Your task to perform on an android device: In order to compare exchange rates in QAR to USD using the XE app, I need to know how much 900 Qatari Riyals will be converted to US dollars.
Image 2: 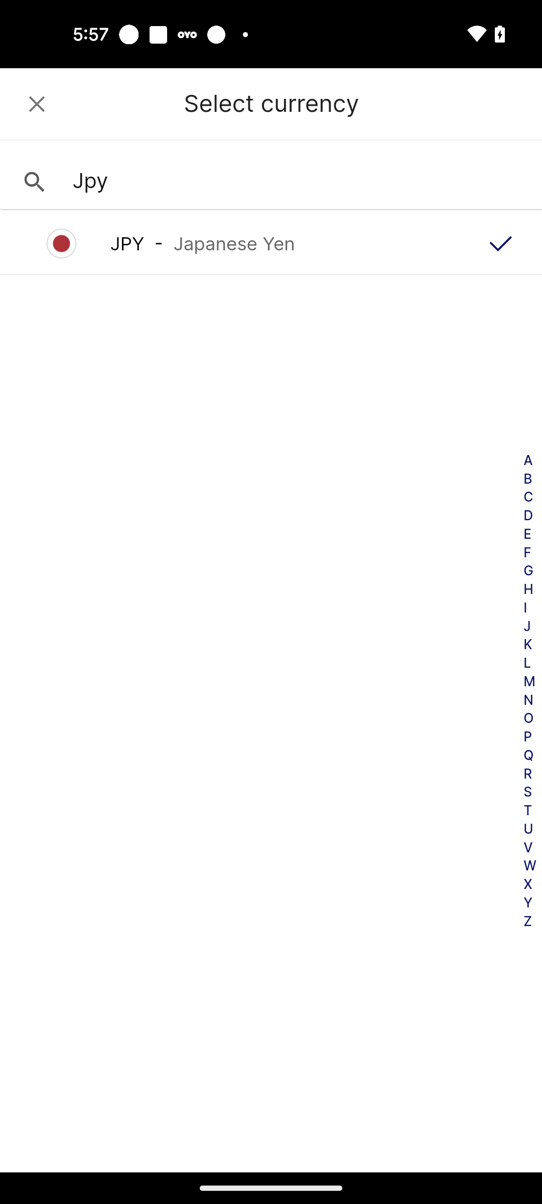
Click on the search bar
Step 2: click (198, 181)
Image 3: 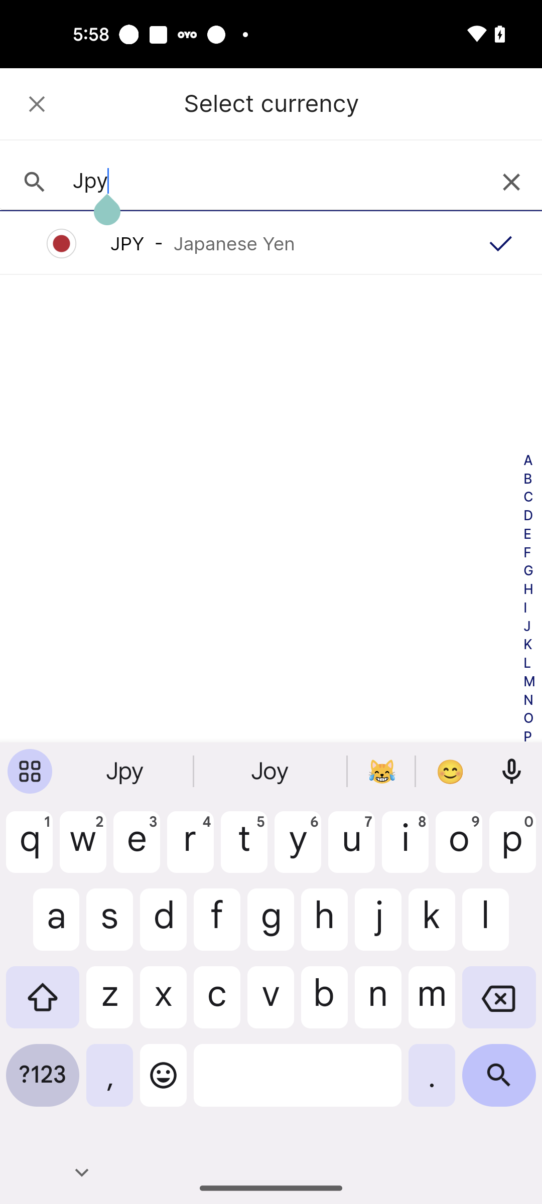
Clear the search bar
Step 3: click (272, 181)
Image 4: 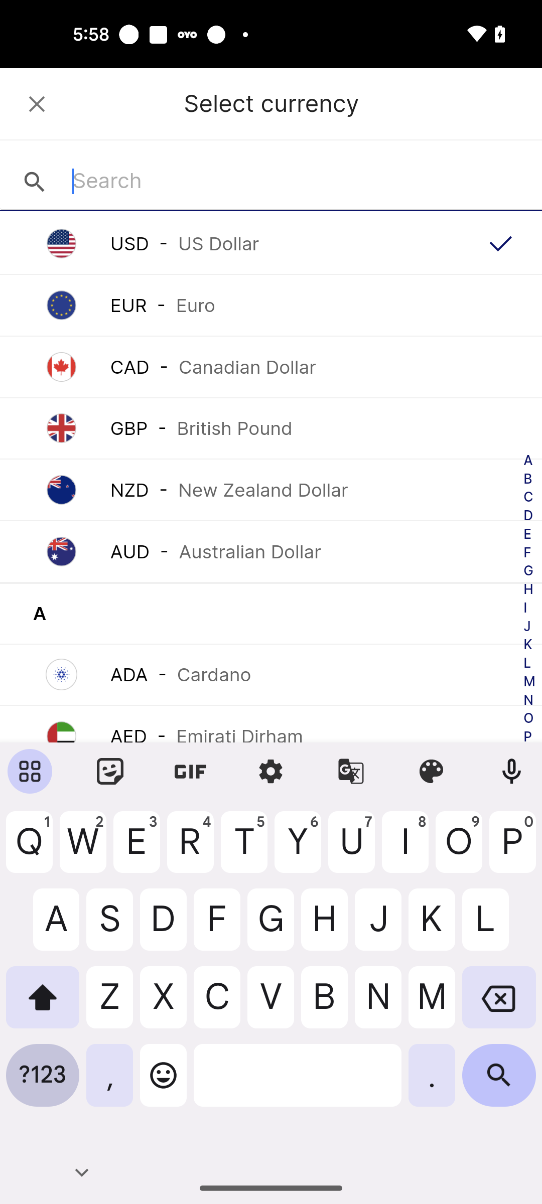
Search for QAR currency
Step 4: type "QAR"
Image 5: 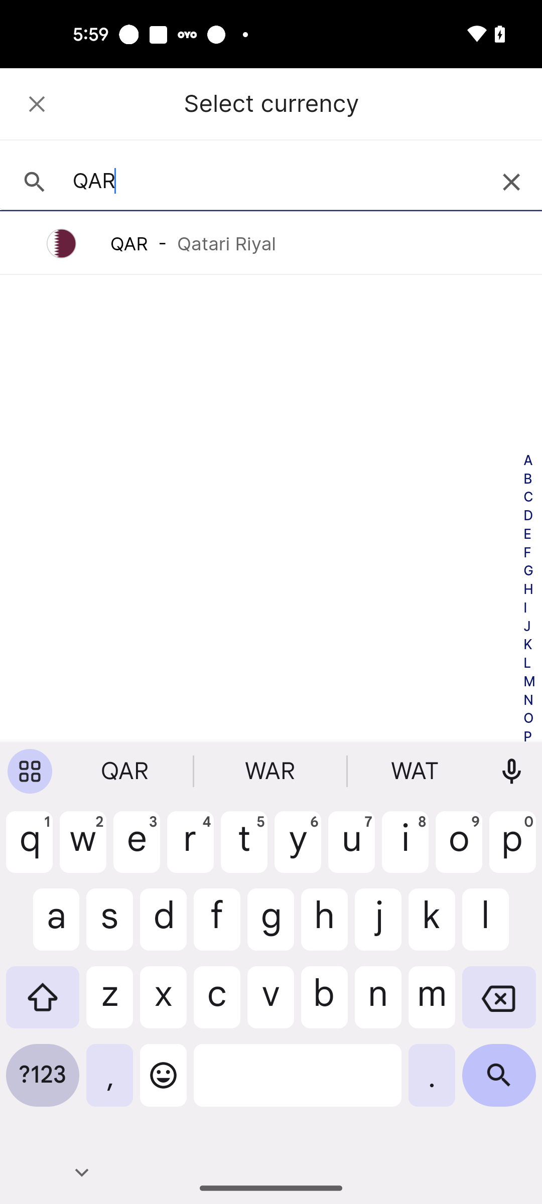
Select the QAR currency
Step 5: click (270, 243)
Image 6: 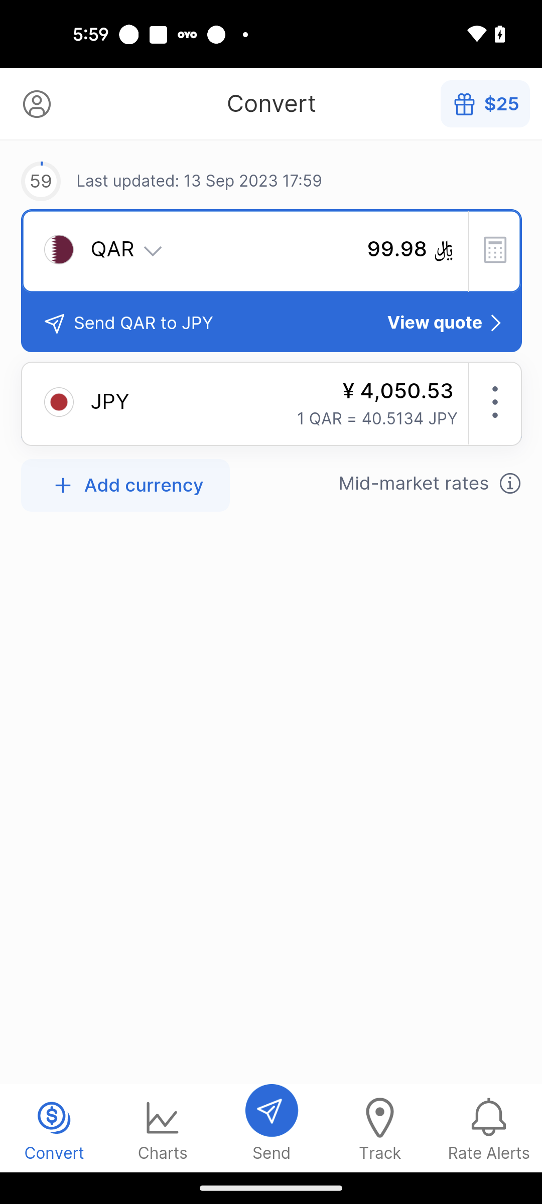
Click on the JPY currency section
Step 6: click (272, 410)
Image 8: 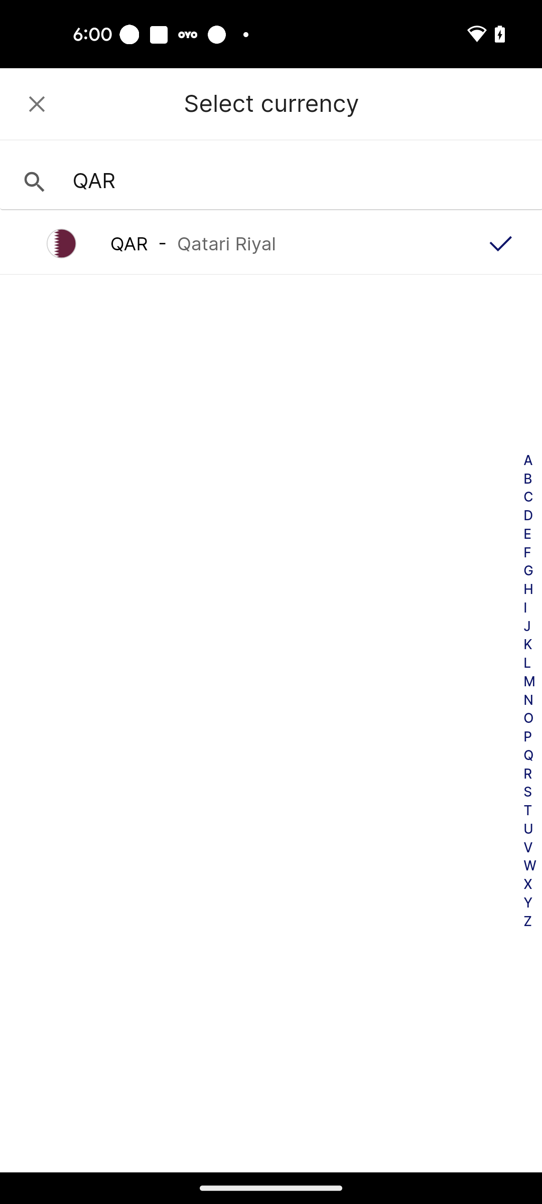
Click on the search bar
Step 8: click (198, 181)
Image 9: 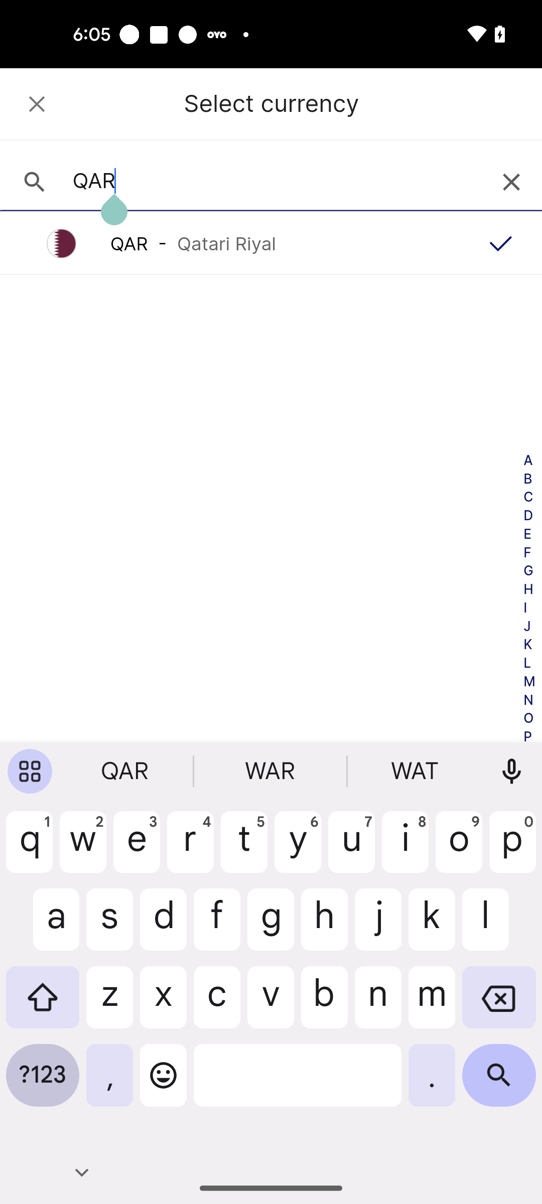
Clear the search bar
Step 9: click (272, 181)
Image 10: 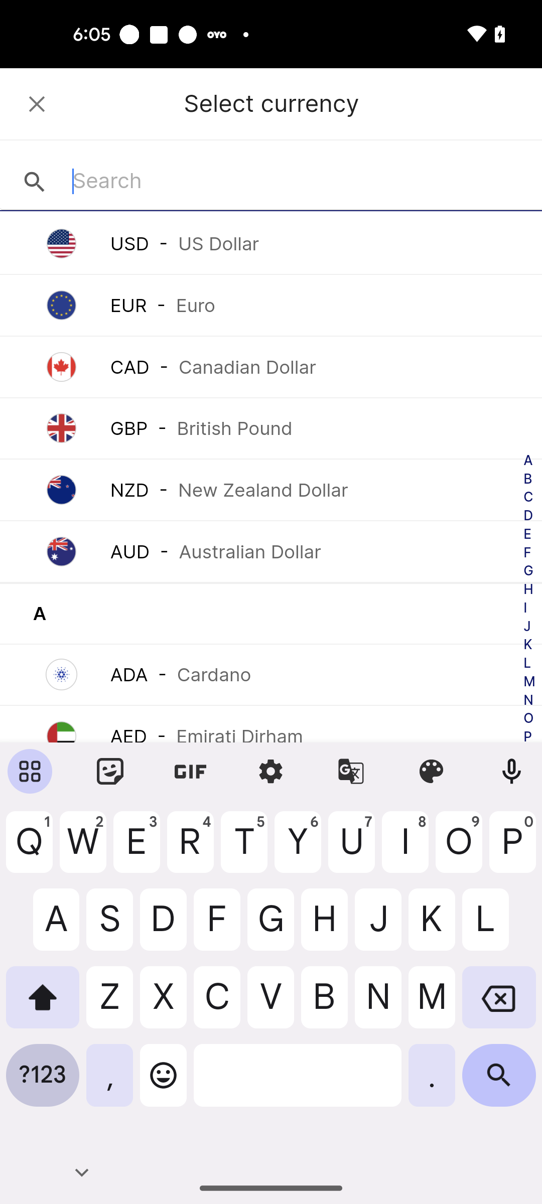
Search for USD currency
Step 10: type "USD"
Image 11: 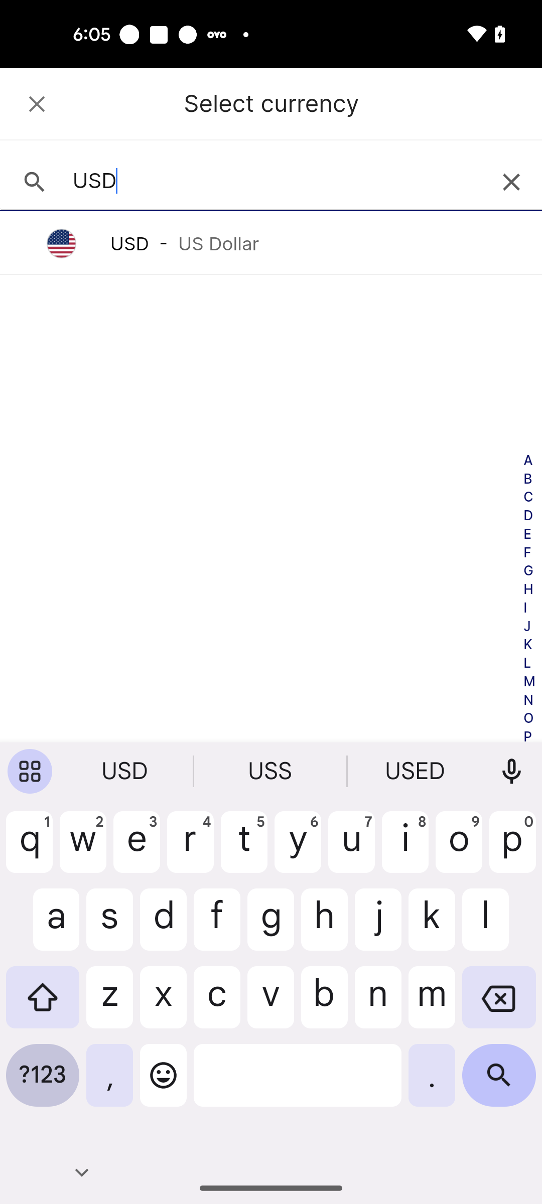
Select the USD currency
Step 11: click (270, 243)
Image 12: 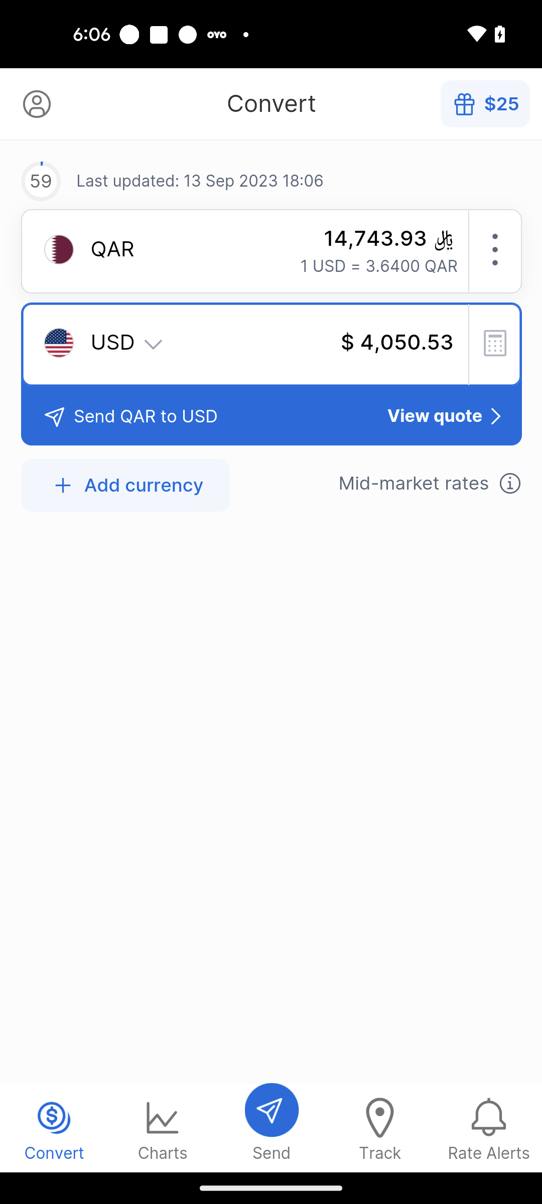
Click on the QAR currency section
Step 12: click (272, 257)
Image 13: 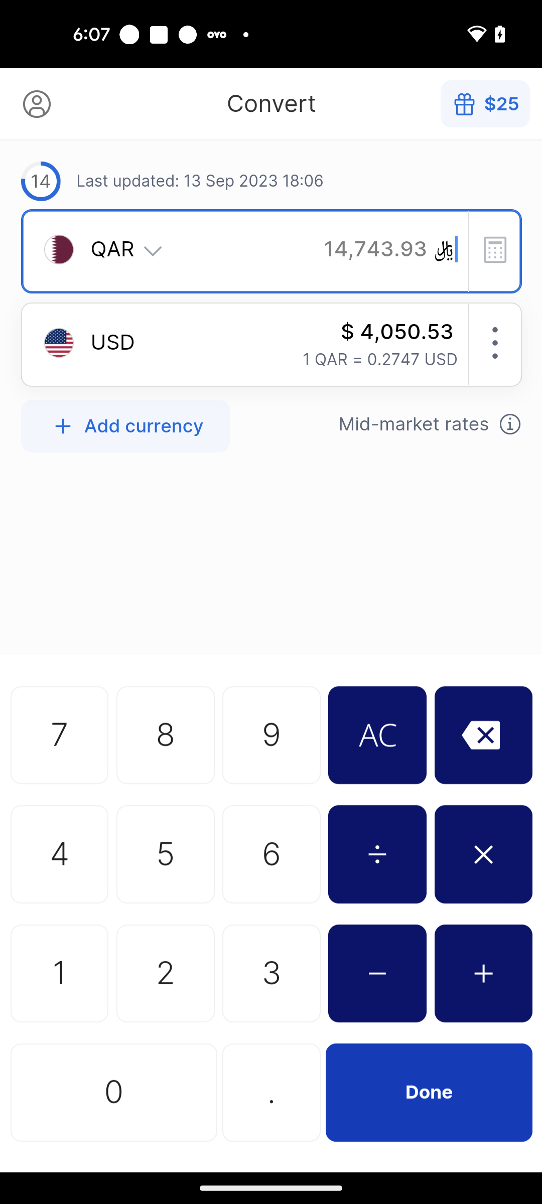
Enter the 900 Qatari Riyals
Step 13: click (272, 621)
Image 14: 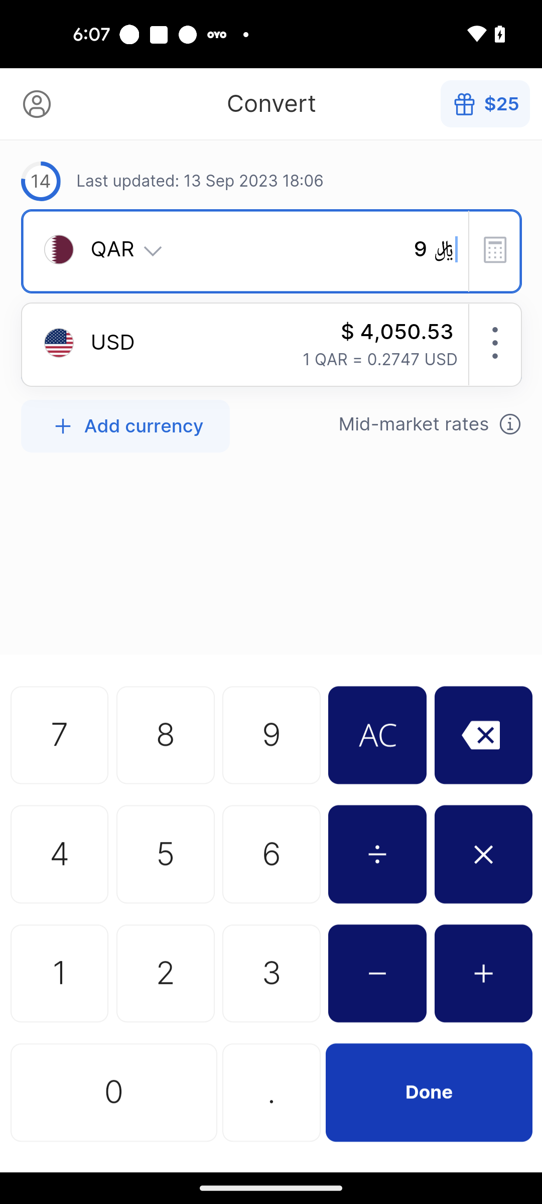
Enter the 900 Qatari Riyals
Step 14: click (163, 1128)
Image 16: 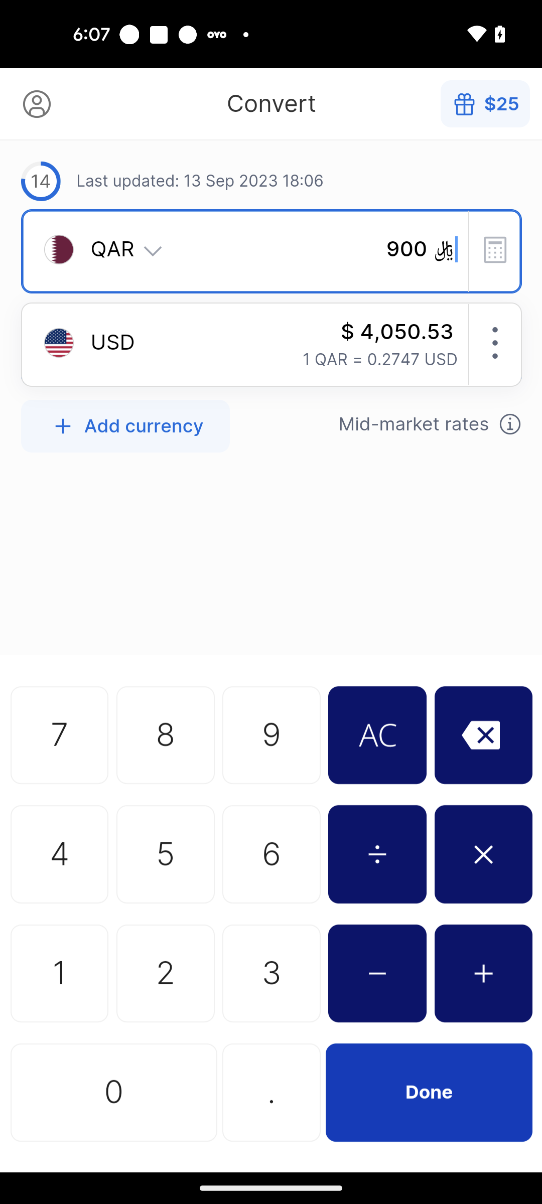
Click on the Done button at the bottom right corner of the screen
Step 16: click (429, 1092)
Image 17: 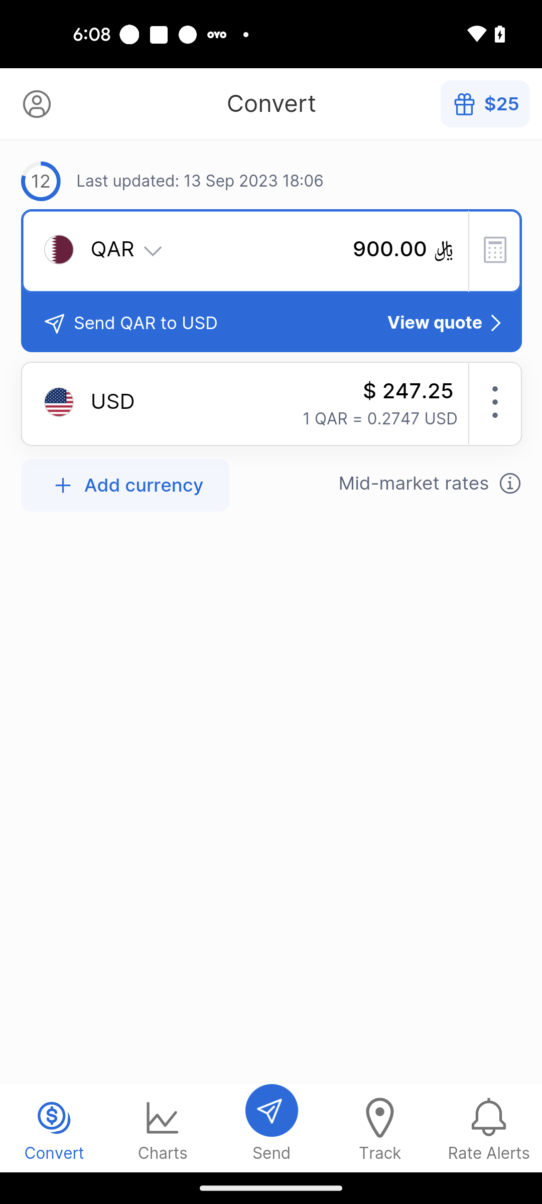
Go to the Charts tab 
Step 17: click (163, 1128)
Image 18: 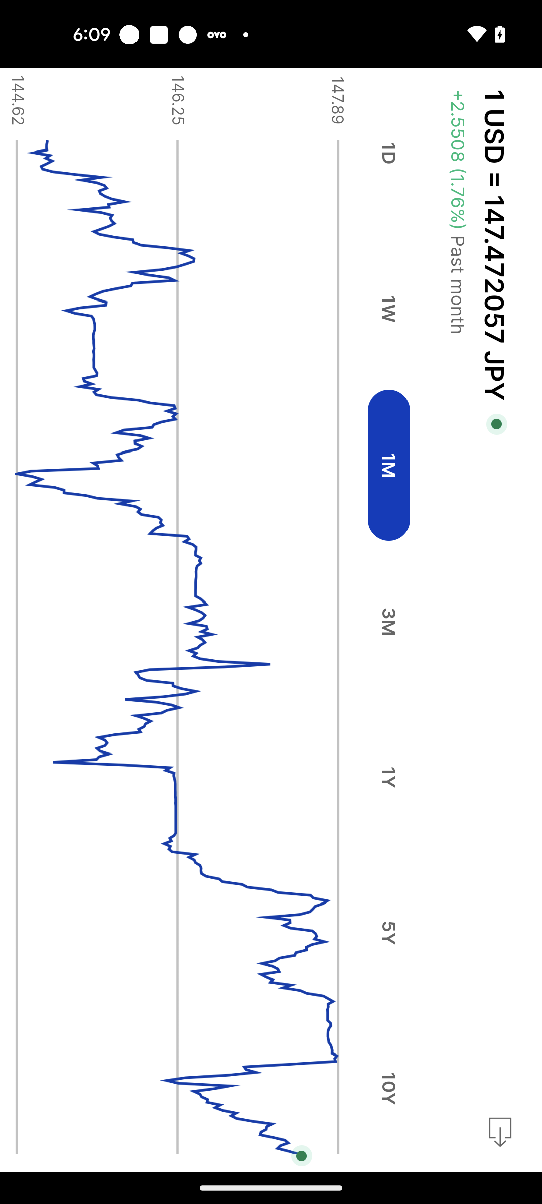
Go to the Charts tab 
Step 18: wait
Image 19: 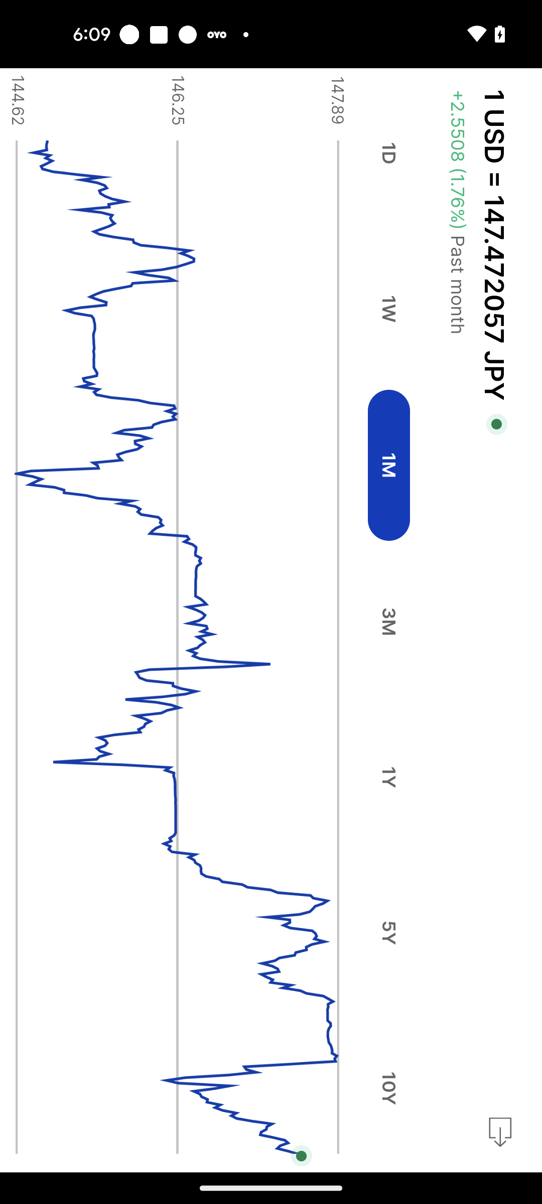
Go to the Charts tab 
Step 19: wait
Image 20: 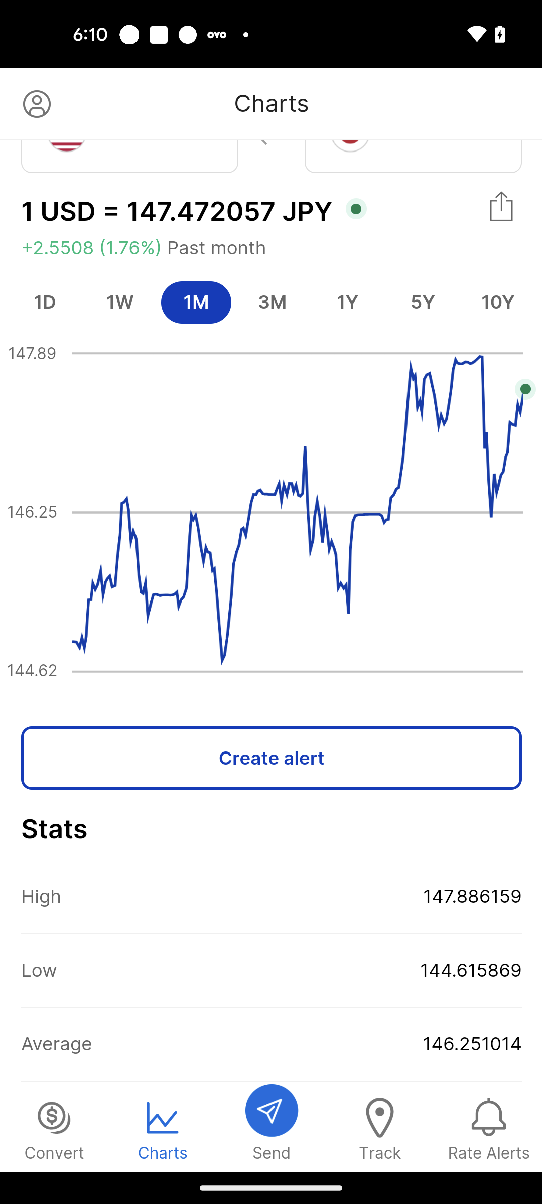
Swipe down to compare exchange rates
Step 20: scroll up